Your task to perform on an android device: I wan to check the reviews of Terrex AX4 hiking shoes for more clarity.
Image 0: 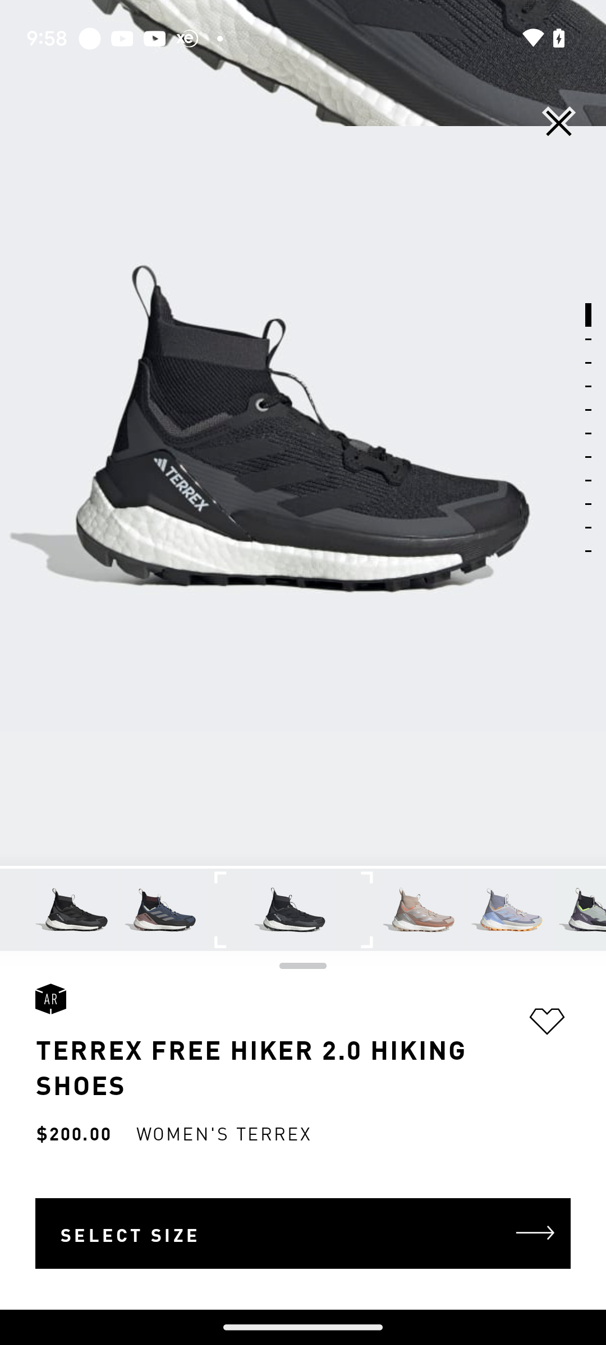
Go back to the previous screen
Step 0: press back button
Image 2: 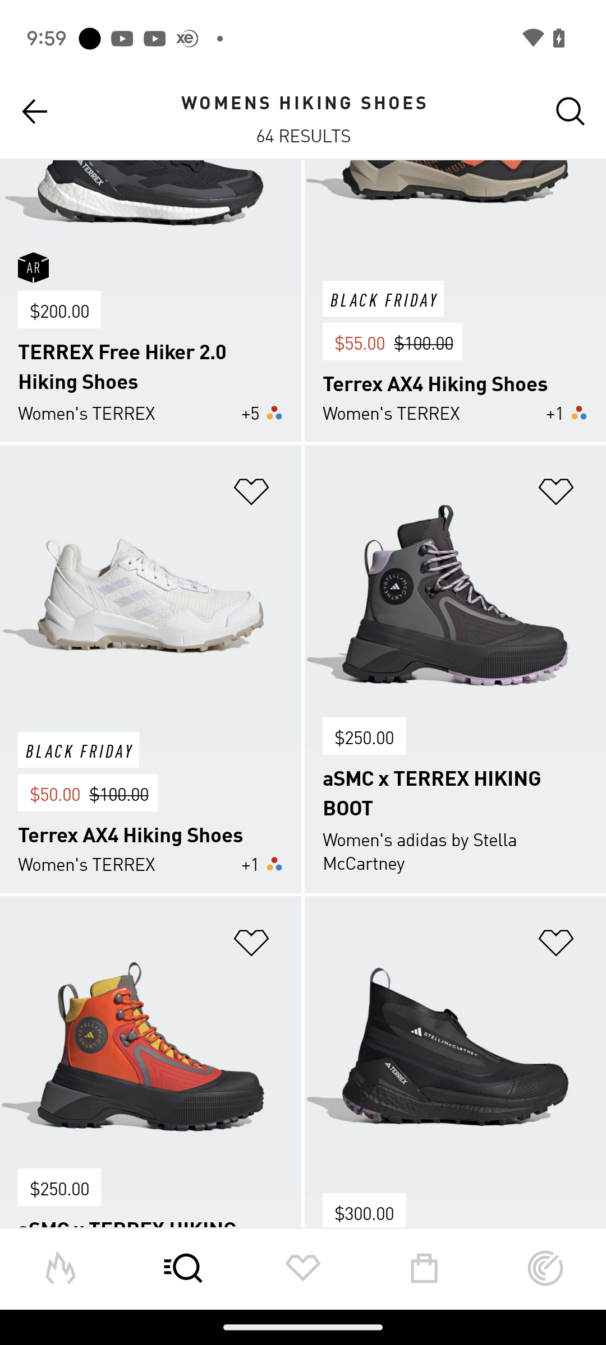
Click on Terrex AX4 hiking shoes 
Step 2: click (150, 595)
Image 3: 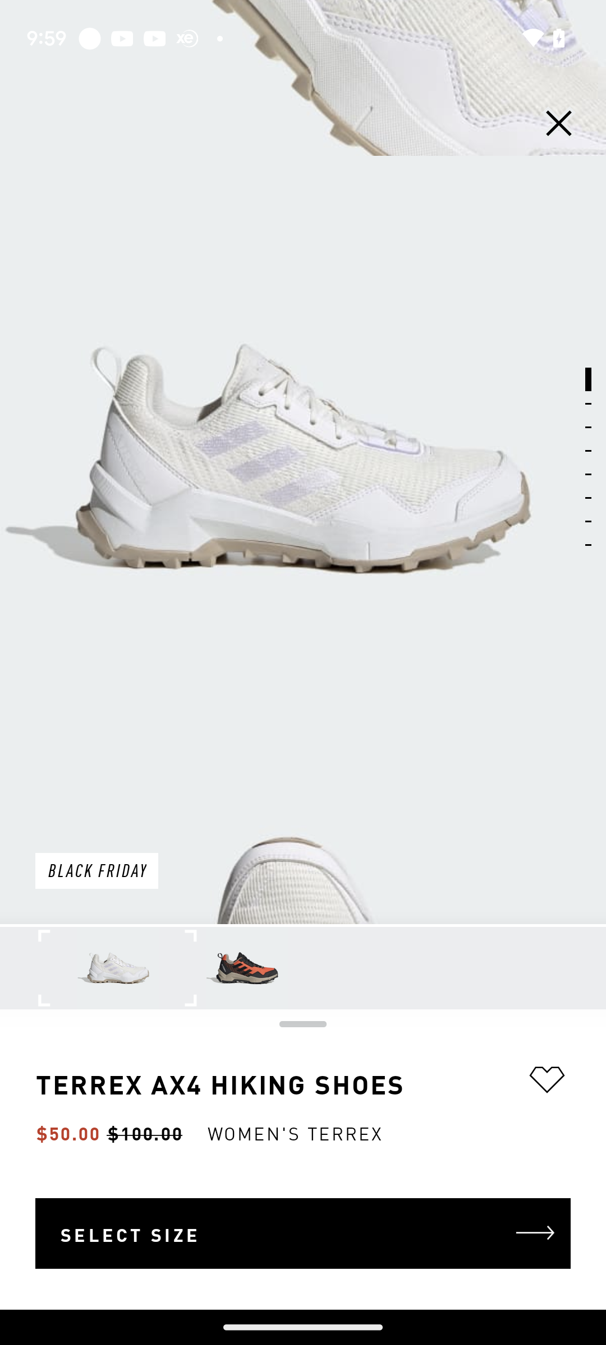
Swipe up view its reviews
Step 3: scroll down
Image 4: 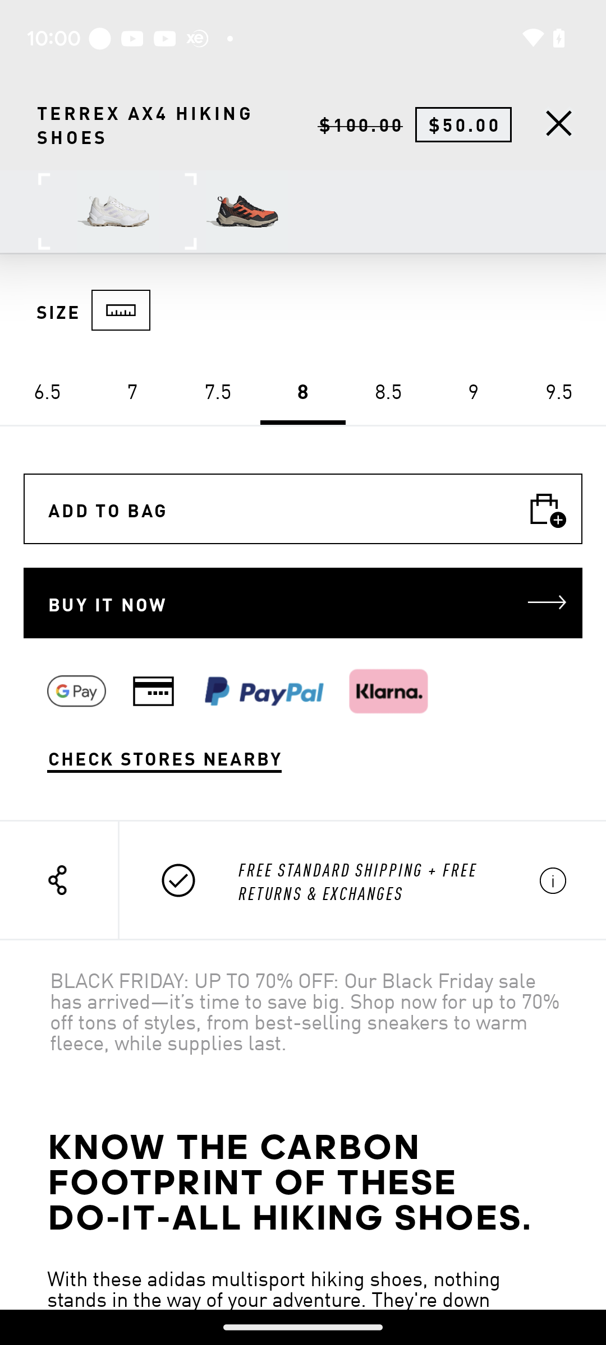
Swipe up view its reviews
Step 4: scroll down
Image 5: 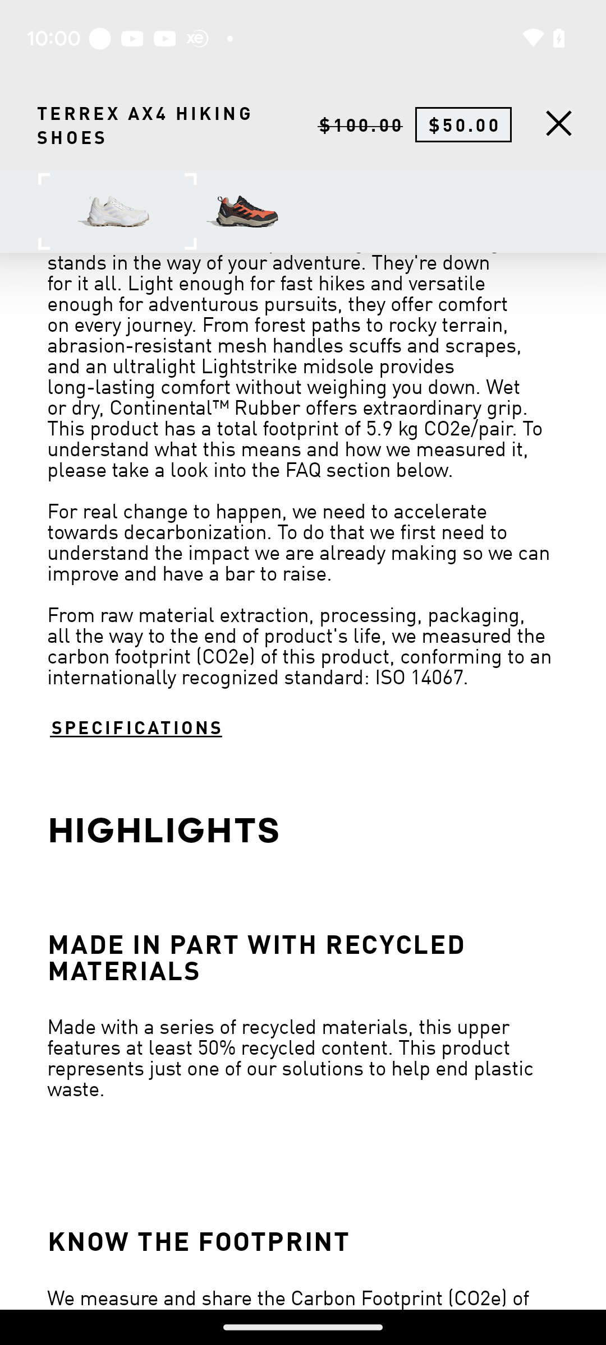
Swipe up view its reviews
Step 5: scroll down
Image 6: 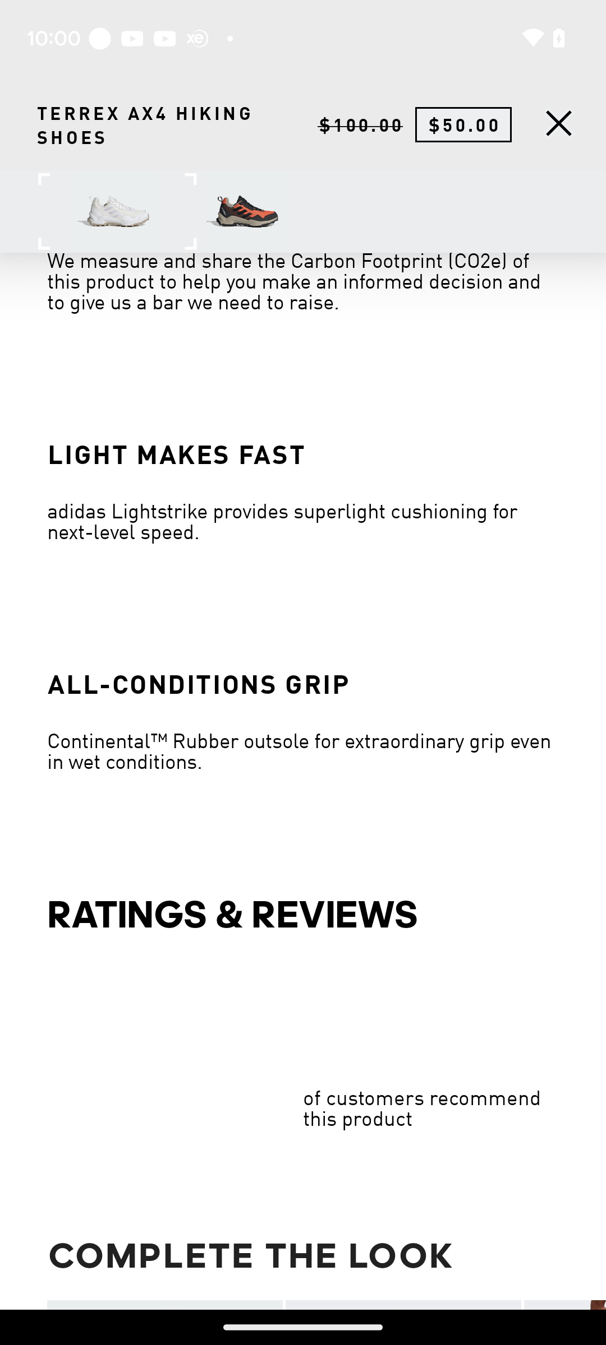
Swipe up view its reviews
Step 6: wait